Your task to perform on an android device: View the whole recipe for Gyoza(Japanese Dumplings) in the Yummly app.
Image 0: 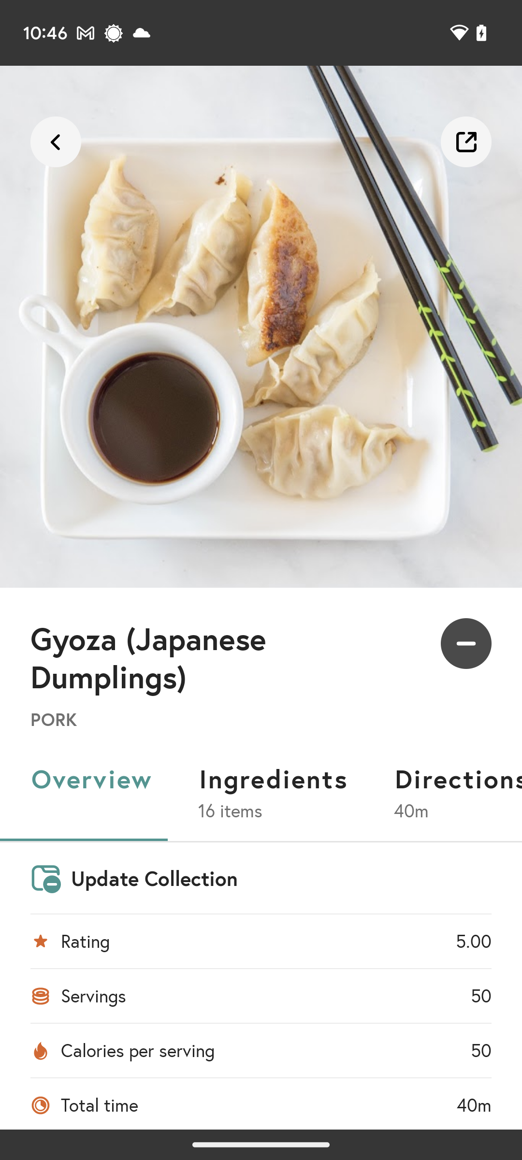
Click on the Direction tab below the name of the recipe.
Step 0: click (458, 779)
Image 1: 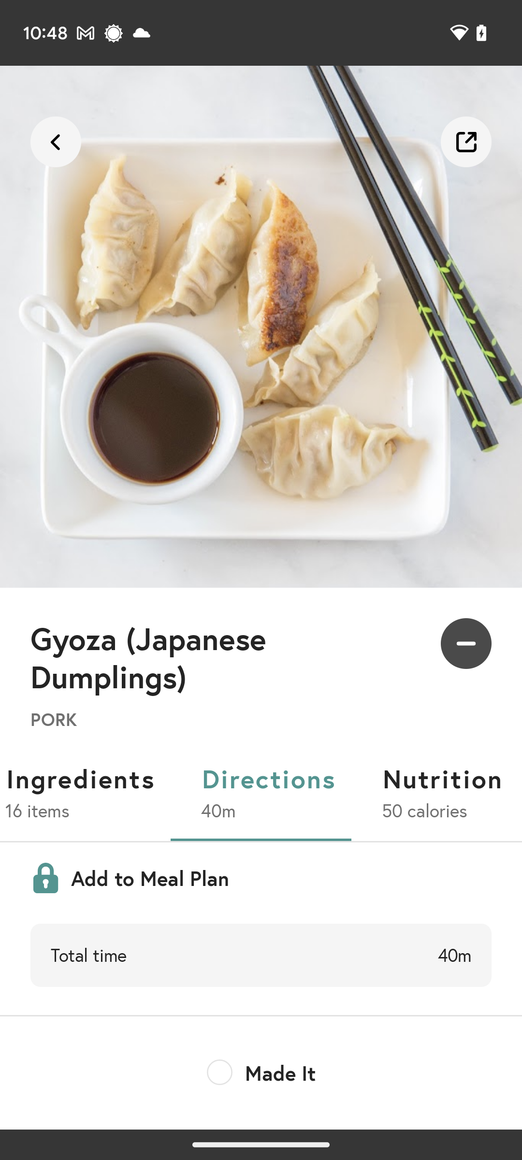
Scroll up to view the recipe.
Step 1: scroll down
Image 2: 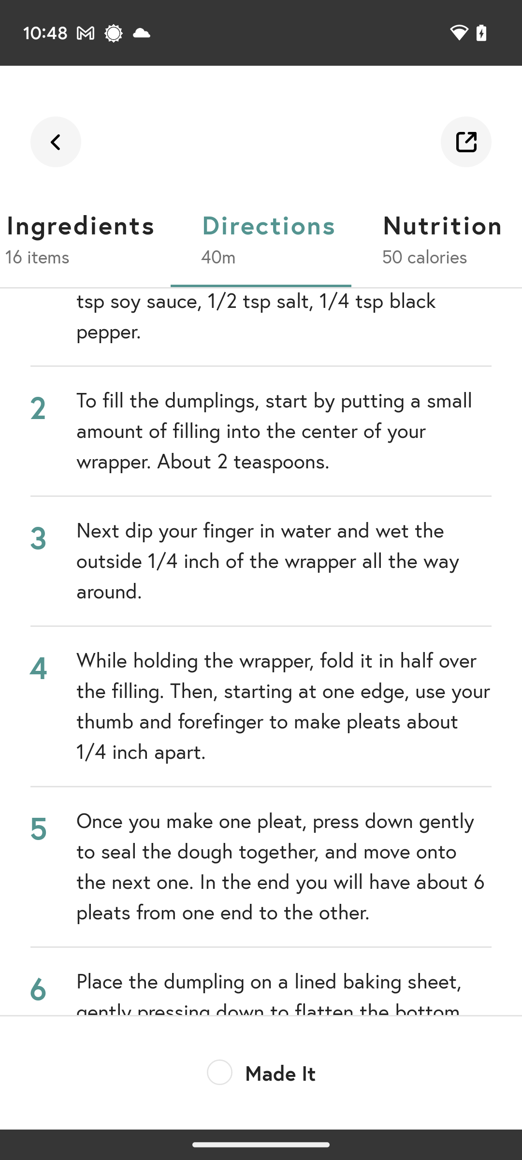
Scroll up to view the recipe.
Step 2: scroll down
Image 3: 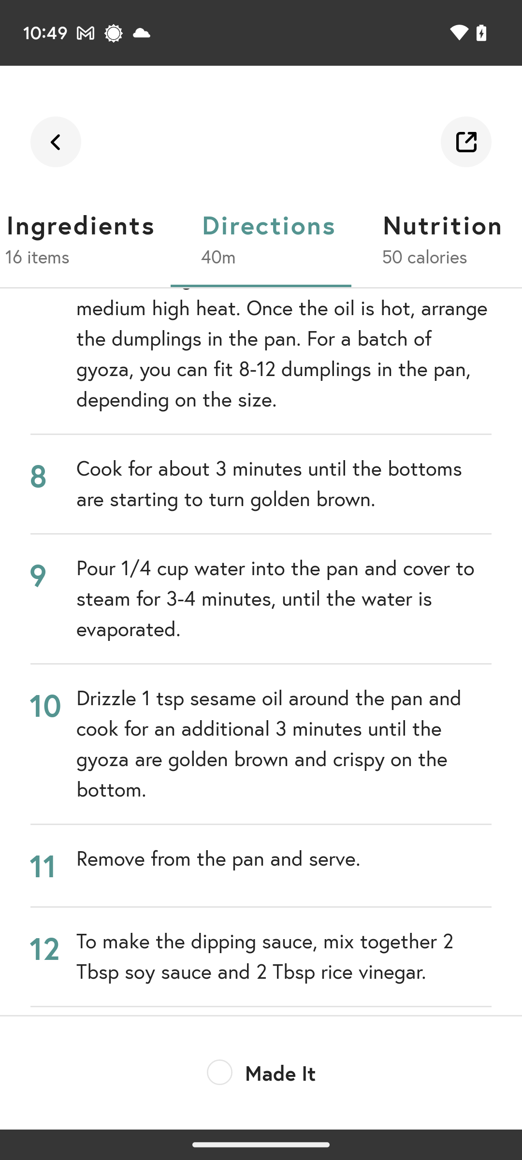
Scroll up to view the recipe.
Step 3: scroll down